Your task to perform on an android device: I really enjoyed the exercise video, and I want to follow Xyla so I won't miss updates.
Image 0: 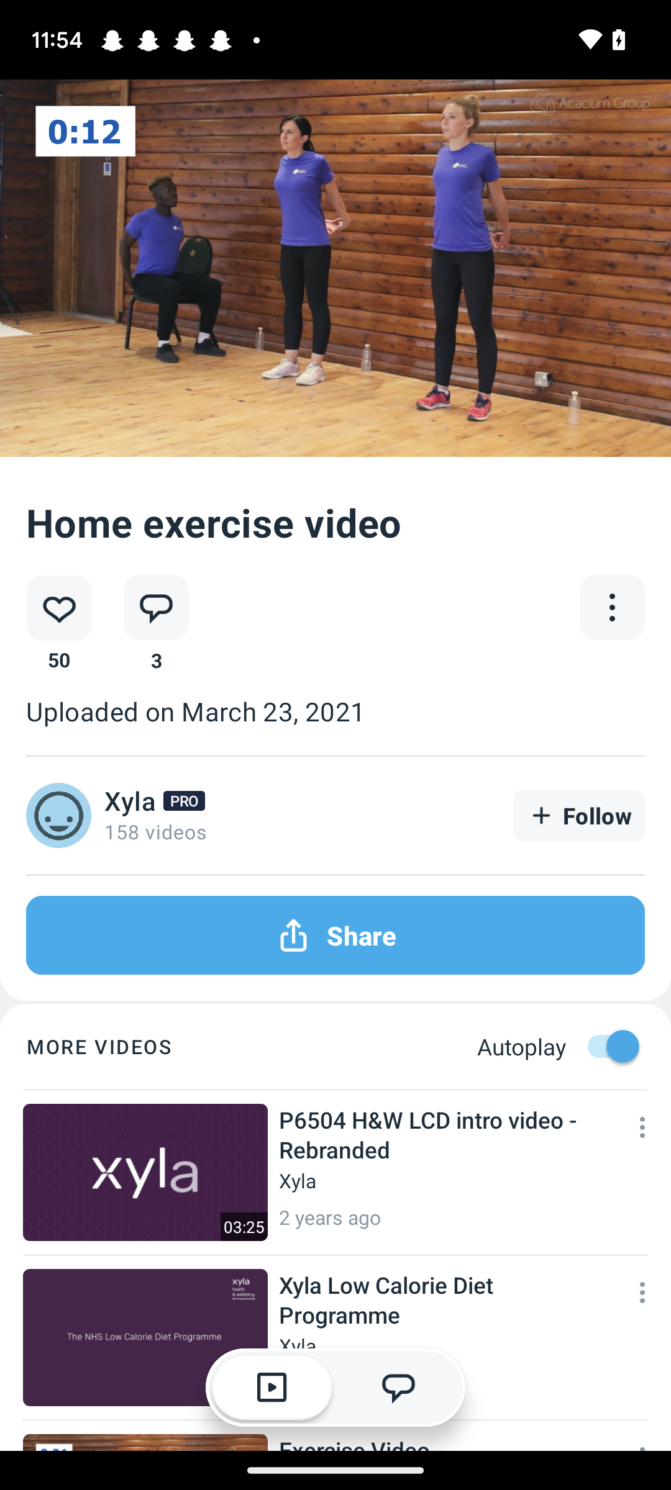
Click on the follow button for Xyla channel
Step 0: click (579, 815)